Your task to perform on an android device: Natalia asked me to send an image of my palm plant, so send an image of a palm plant to my friend Natalia Larson in the Skype app.
Image 0: 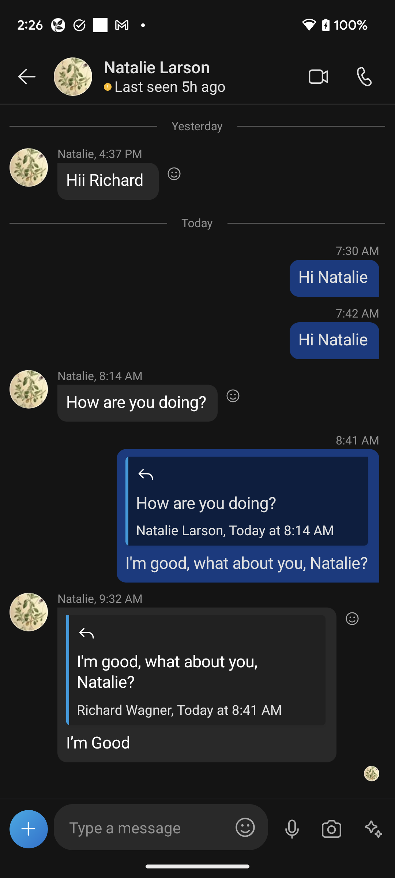
Click on the plus icon at the bottom left corner of the screen to view the gallery option.
Step 0: click (29, 829)
Image 1: 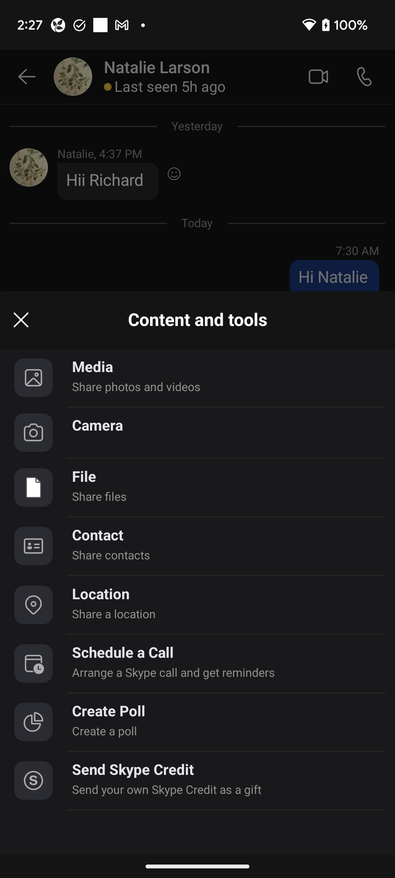
Click on the Media option to select the image to send her.
Step 1: click (137, 377)
Image 3: 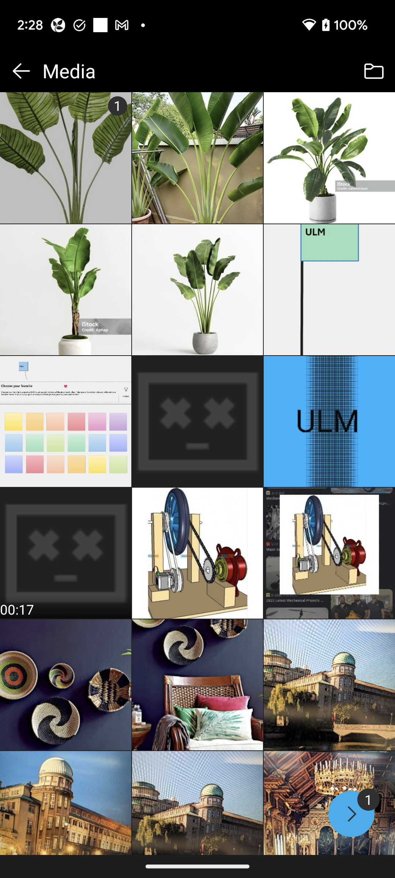
Click on the right arrow vector icon at the bottom right corner of the screen to send this image.
Step 3: click (354, 814)
Image 4: 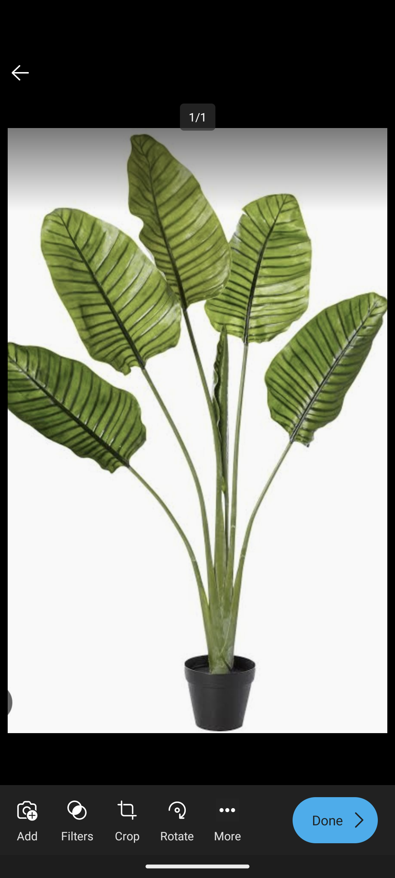
Click on the Done button at the bottom right corner of the screen to send this image.
Step 4: click (327, 820)
Image 5: 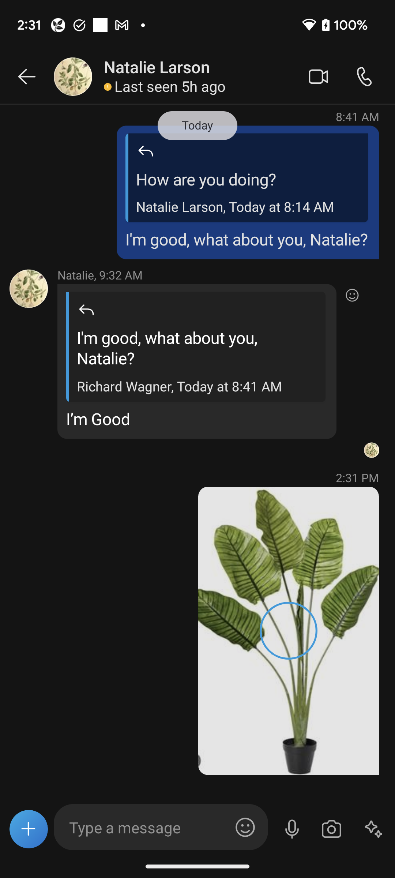
Click on the Done button at the bottom right corner of the screen to send this image.
Step 5: wait